Your task to perform on an android device: In ebay app, search for Audiobooks in the Books and magazines category .
Image 0: 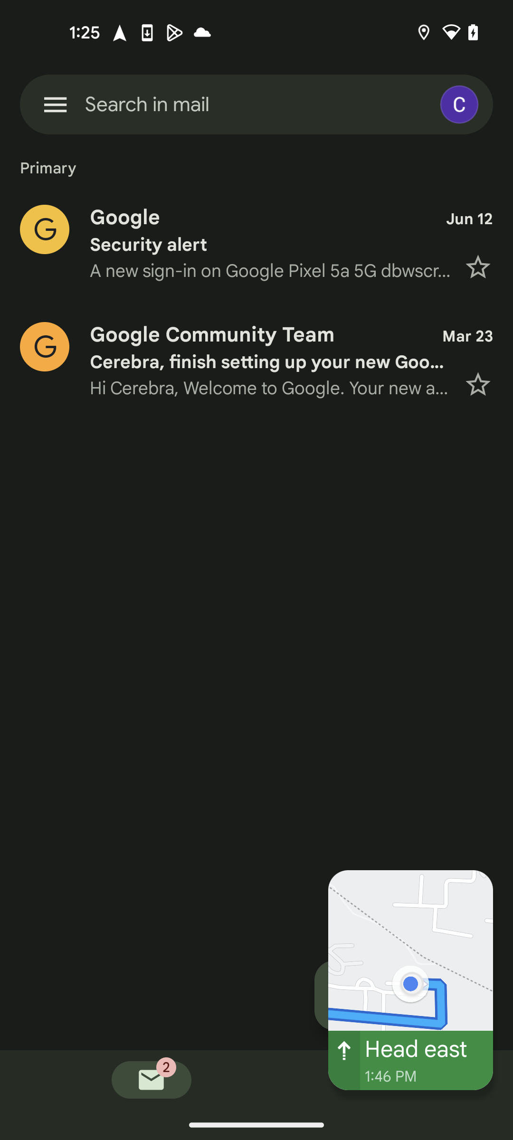
Open eBay App
Step 0: open app "eBay"
Image 1: 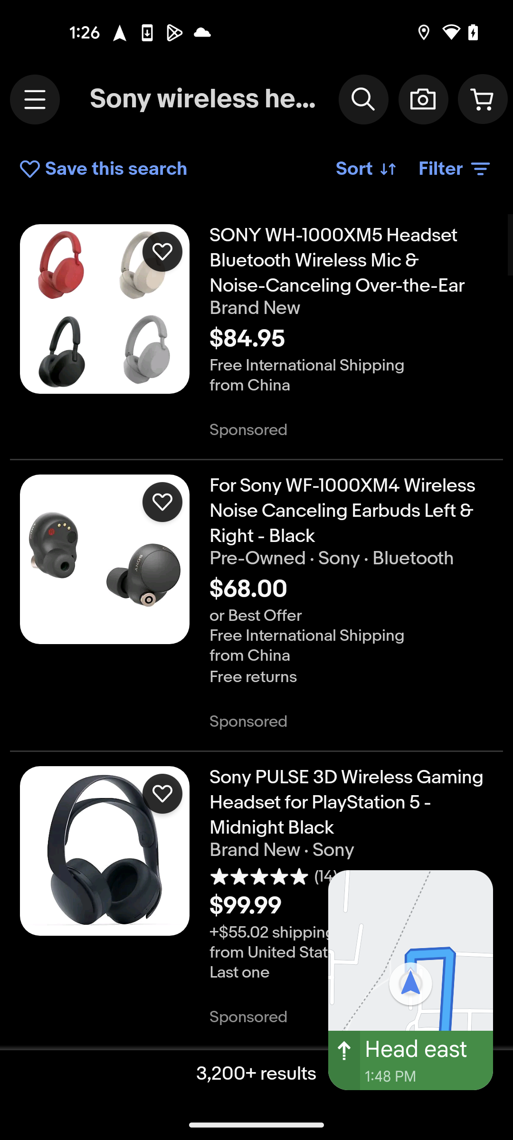
Click on the three lines menu button at the top left corner
Step 1: click (35, 99)
Image 2: 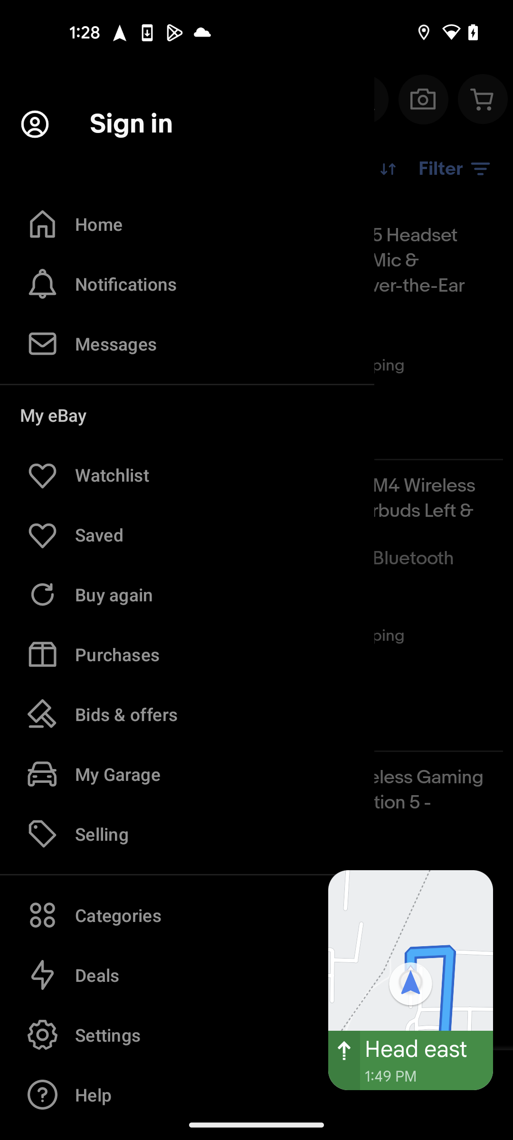
Click on the categories option
Step 2: click (187, 915)
Image 3: 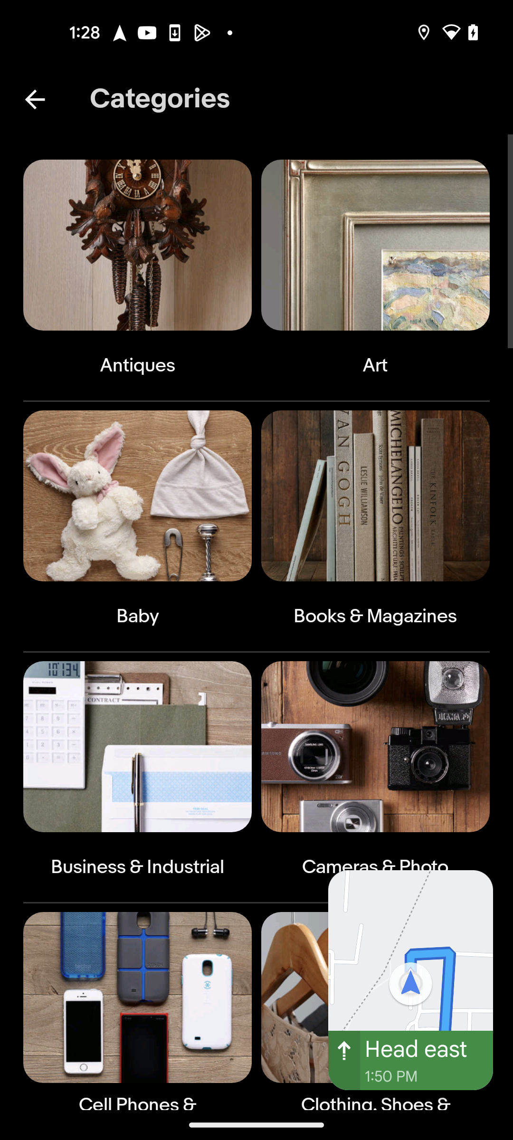
Go to the Books & Magazines category
Step 3: click (375, 496)
Image 4: 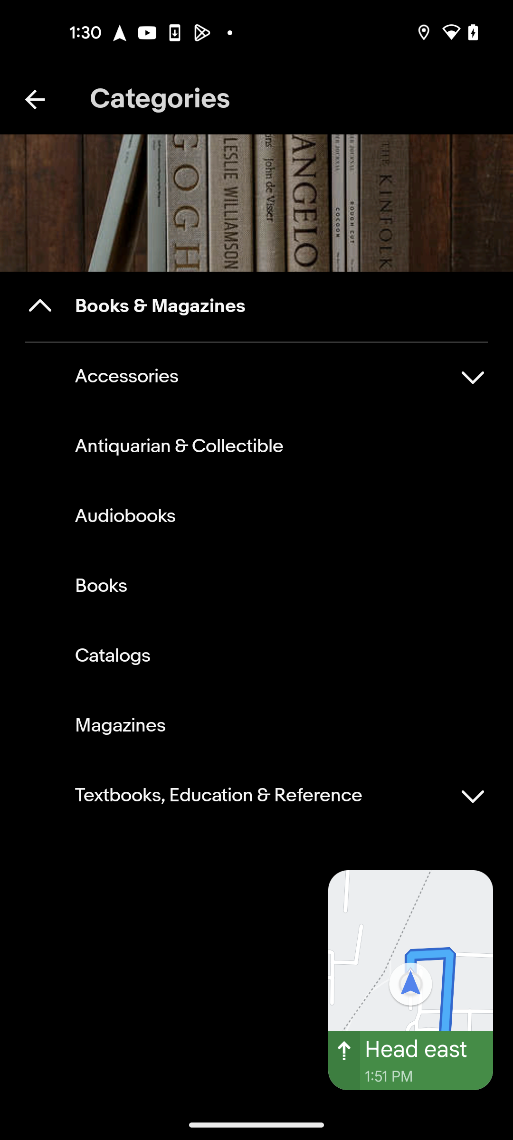
Choose Audiobooks sub category
Step 4: click (256, 516)